Your task to perform on an android device: I need some new t-shirts and I adore Polo t-shirts, so I'm going to look for Under Armour Polo on the eBay app. 
Image 0: 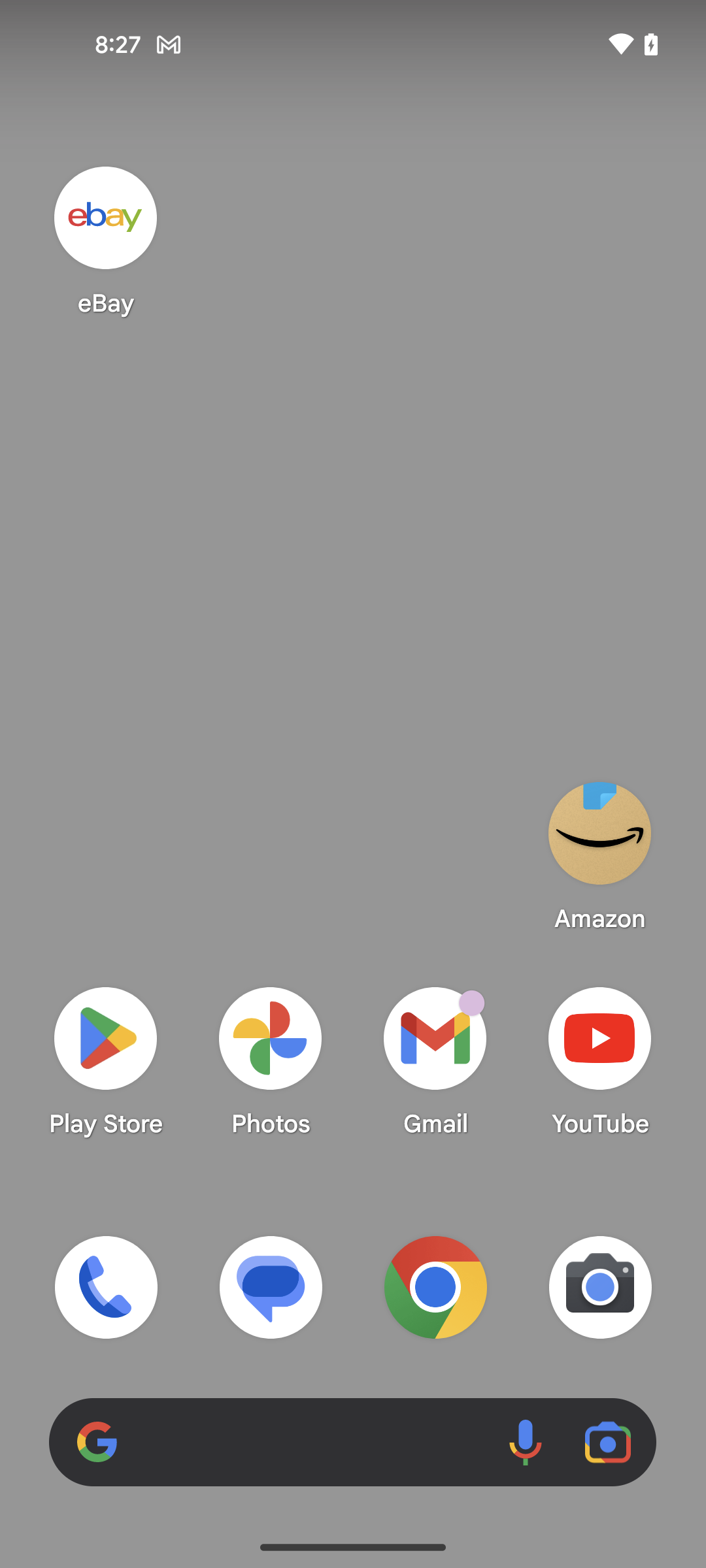
open the eBay app
Step 0: open app "eBay"
Image 2: 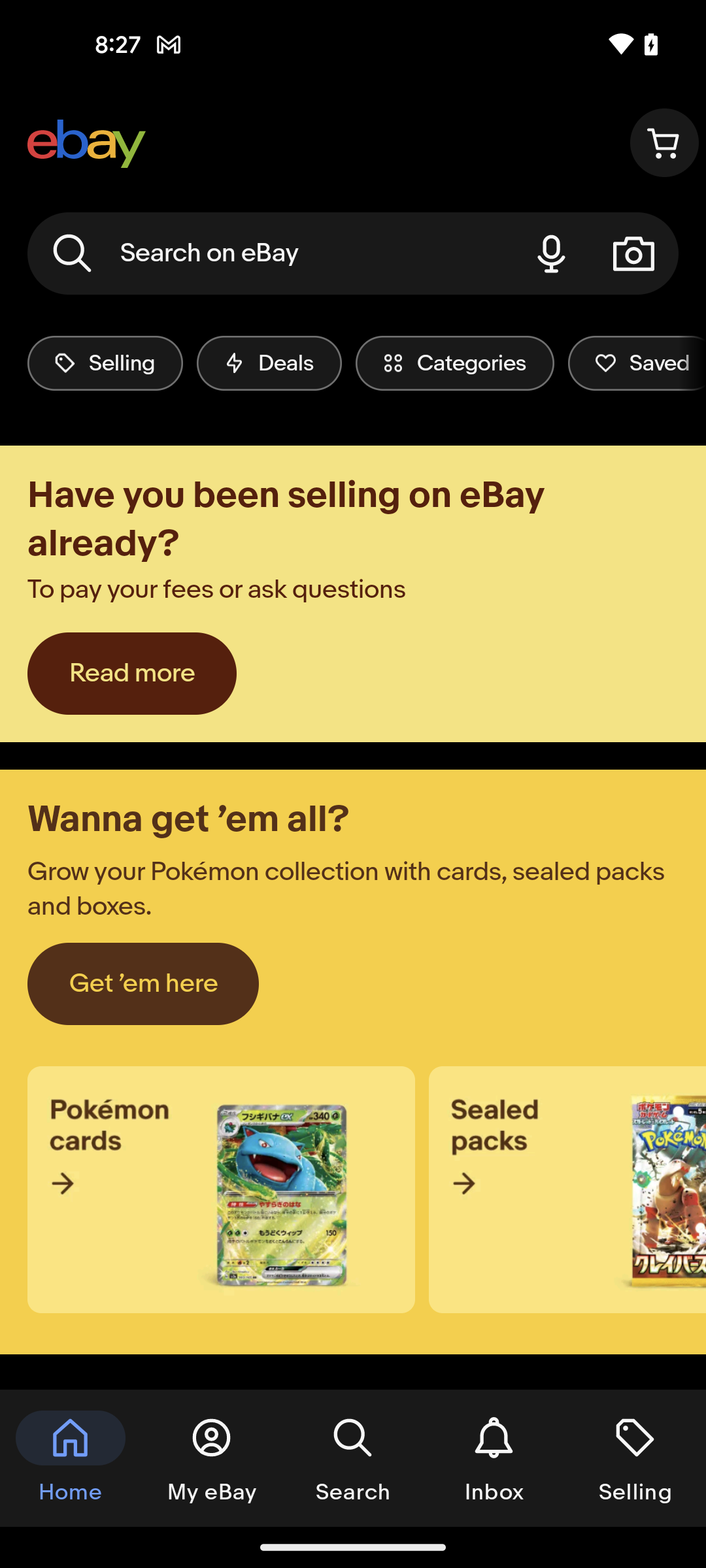
click on the search bar at the top of the screen
Step 2: click (270, 253)
Image 4: 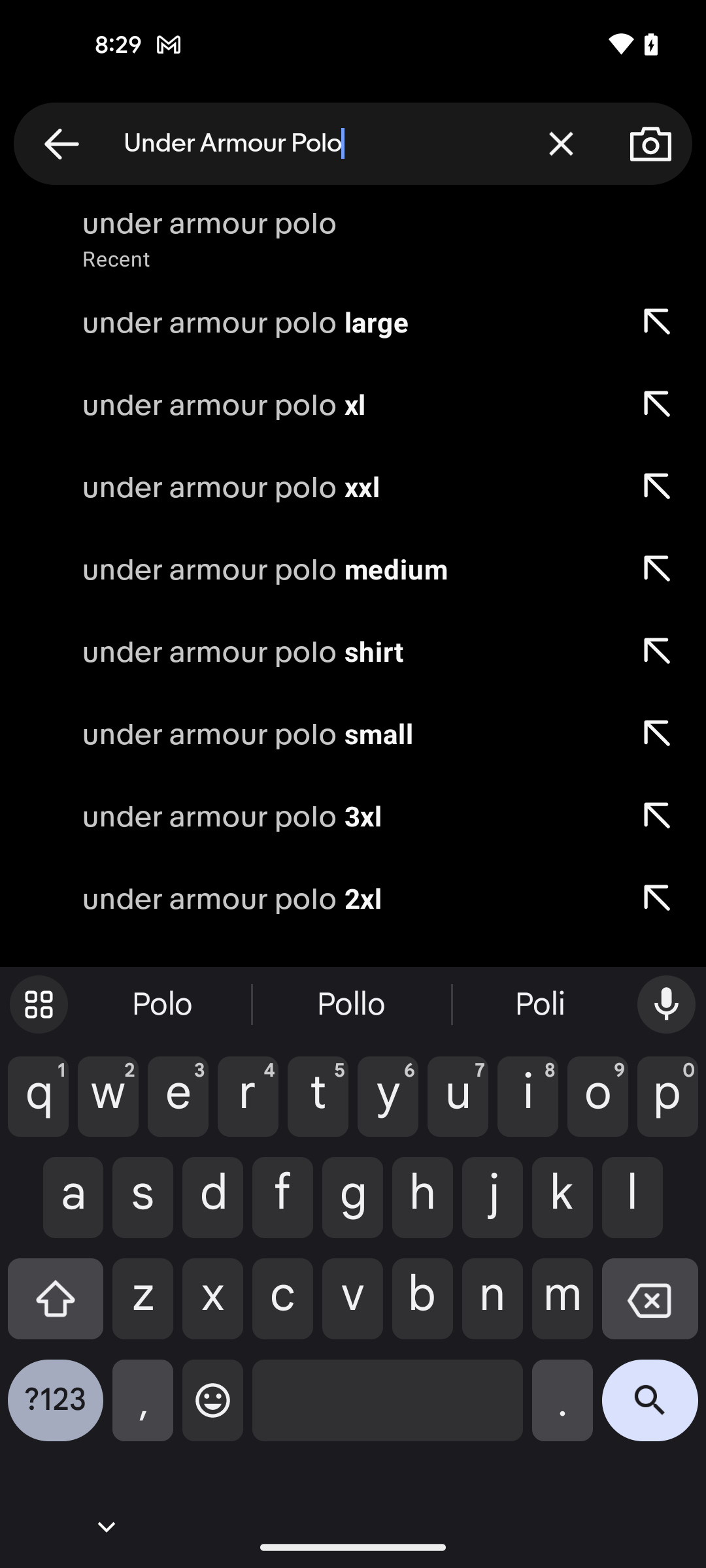
click on the search icon at the bottom right corner of the screen
Step 4: click (650, 1410)